Your task to perform on an android device: View all the details of Philadelphia-to-California Spirit Airlines in the Expedia app.
Image 0: 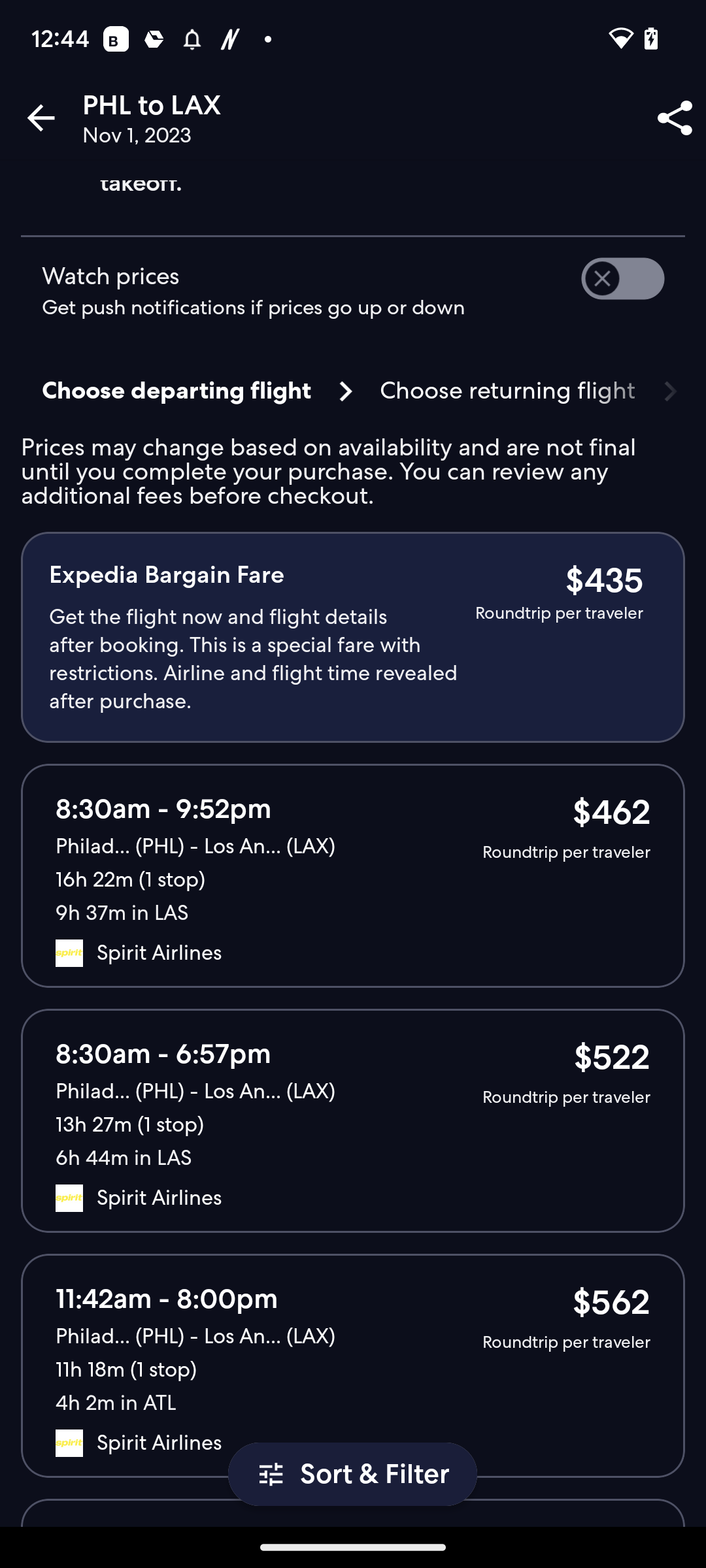
Click on Spirit Airlines in the middle of the screen.
Step 0: click (159, 953)
Image 1: 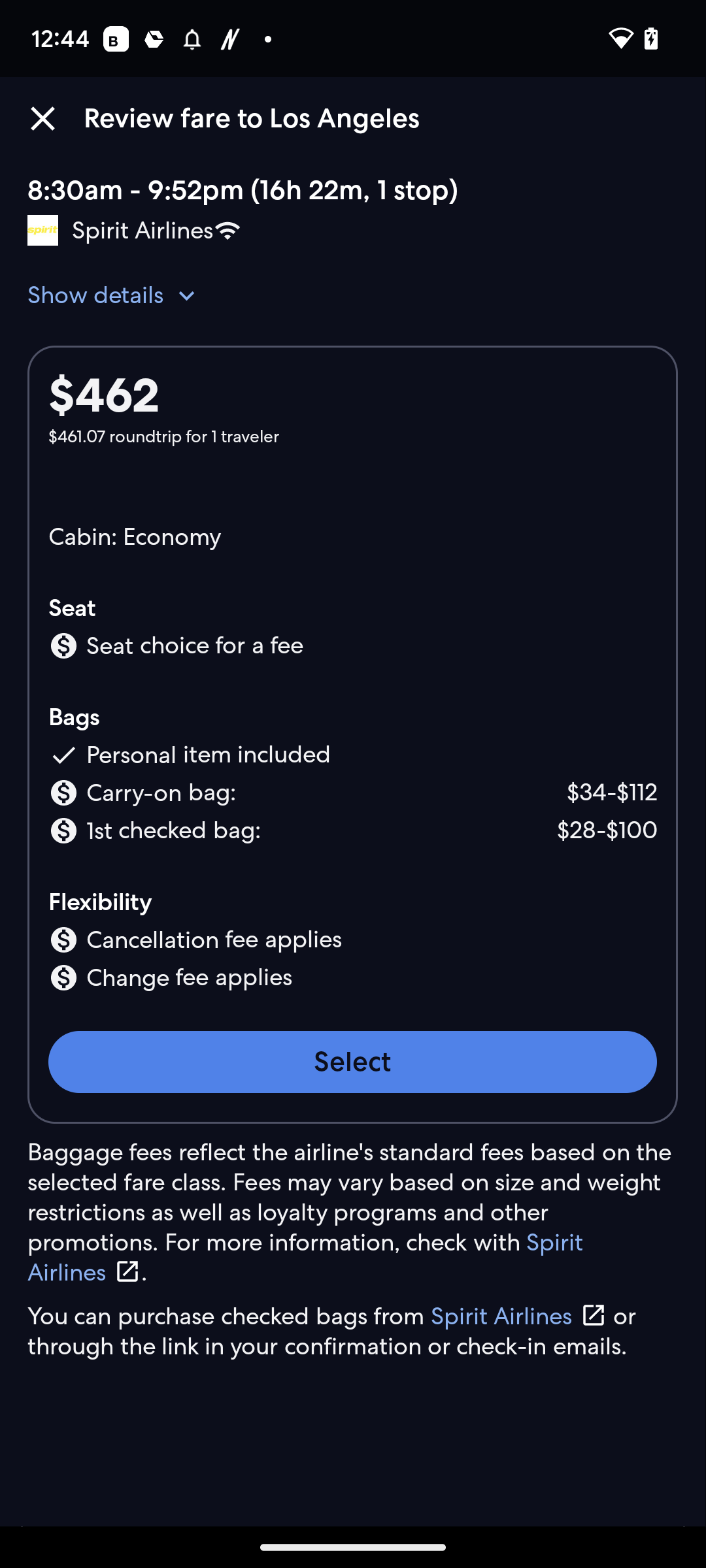
Click on Show details at the top left side of the screen.
Step 1: click (95, 295)